Your task to perform on an android device: In the Sound Recorder Plus app, I want to go backward for 5 seconds of the current recording to Play back audio.
Image 0: 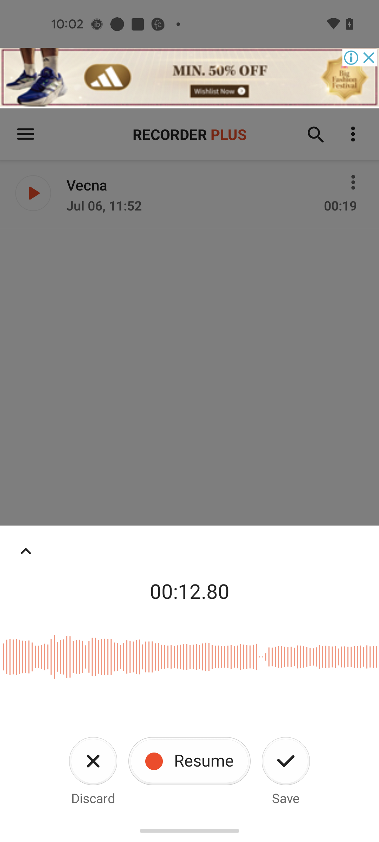
Expand  the Recording Playback audio
Step 0: click (26, 552)
Image 1: 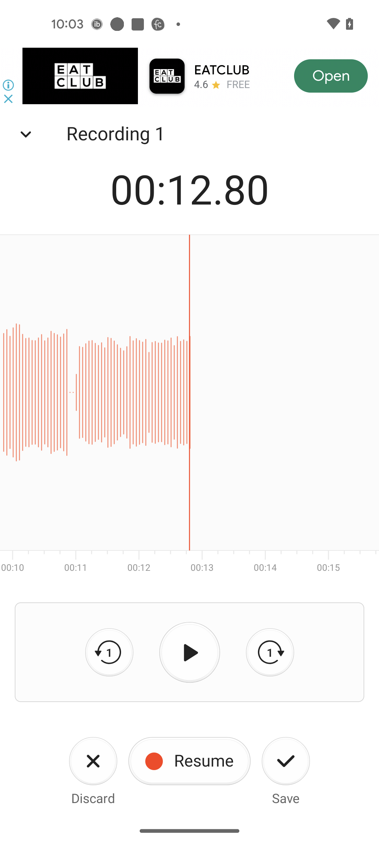
Go backward for 5 seconds
Step 1: click (105, 658)
Image 3: 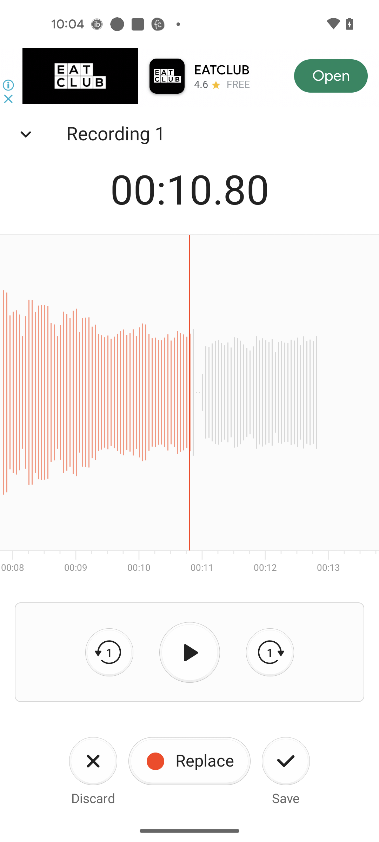
Go backward for 5 seconds
Step 3: click (105, 651)
Image 4: 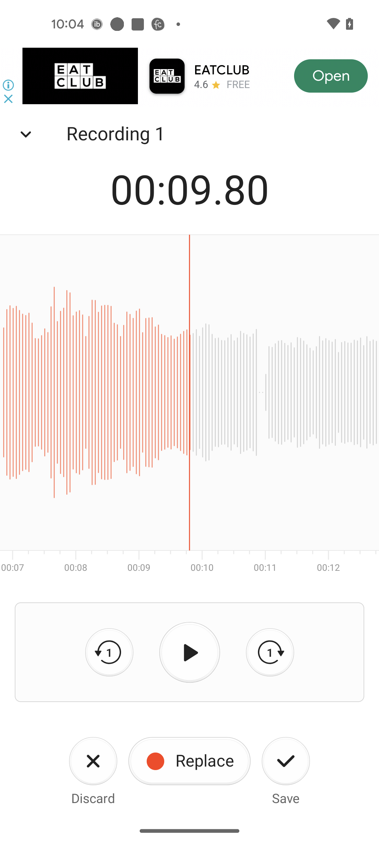
Go backward for 5 seconds
Step 4: click (103, 653)
Image 5: 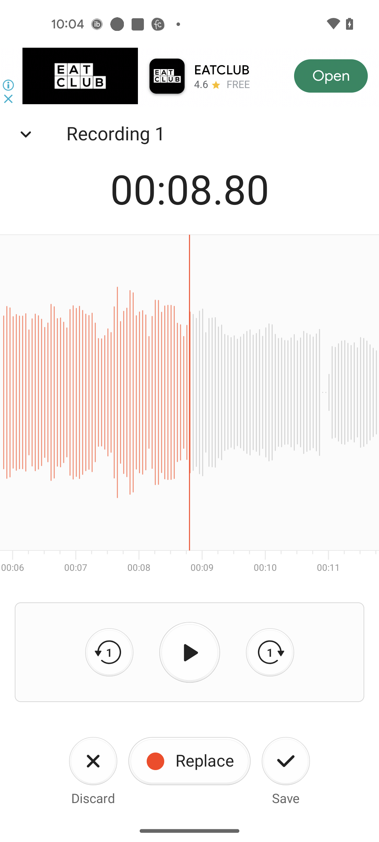
Go backward for 5 seconds
Step 5: click (109, 653)